Your task to perform on an android device: Open the Calm app, I would like to listen a personalized guided meditation to help me be Calm throughout the day.
Image 0: 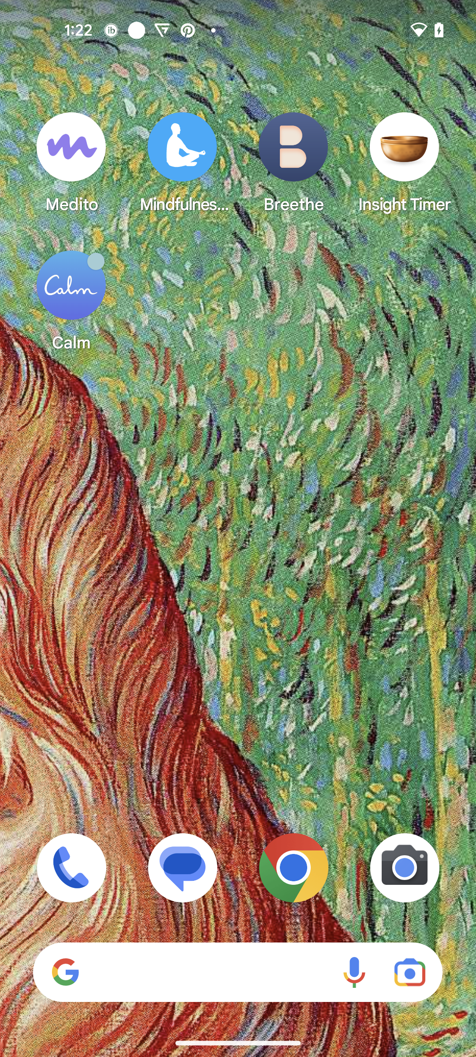
Open the Calm app
Step 0: open app "Calm"
Image 1: 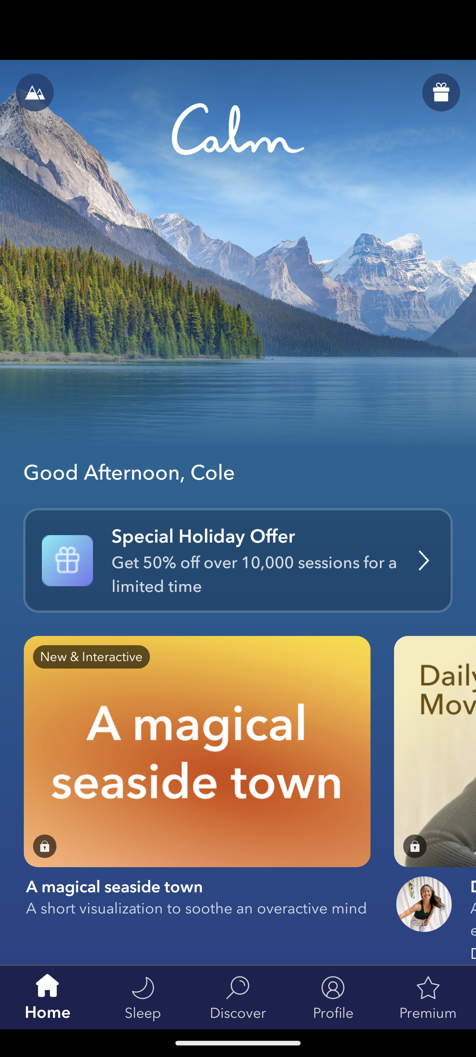
Swipe up
Step 1: scroll down
Image 2: 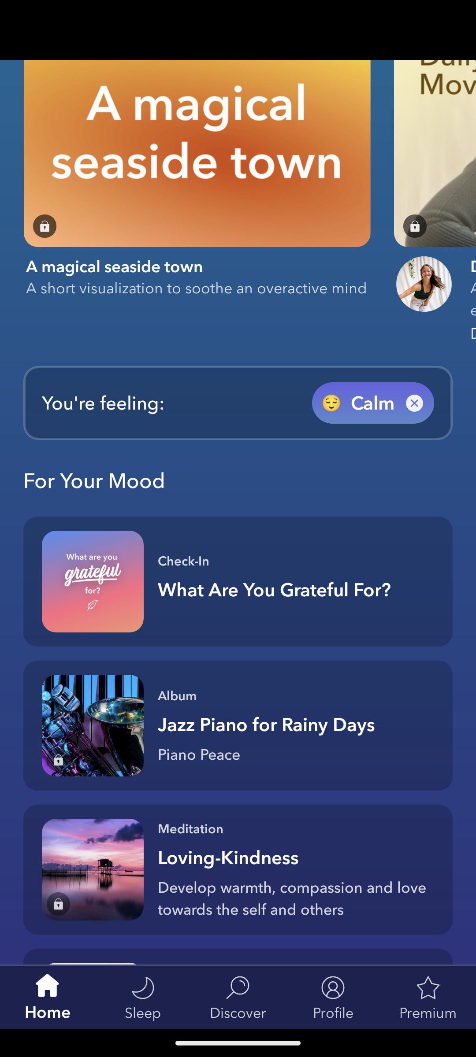
Click on what are you grateful for? option
Step 2: click (296, 590)
Image 3: 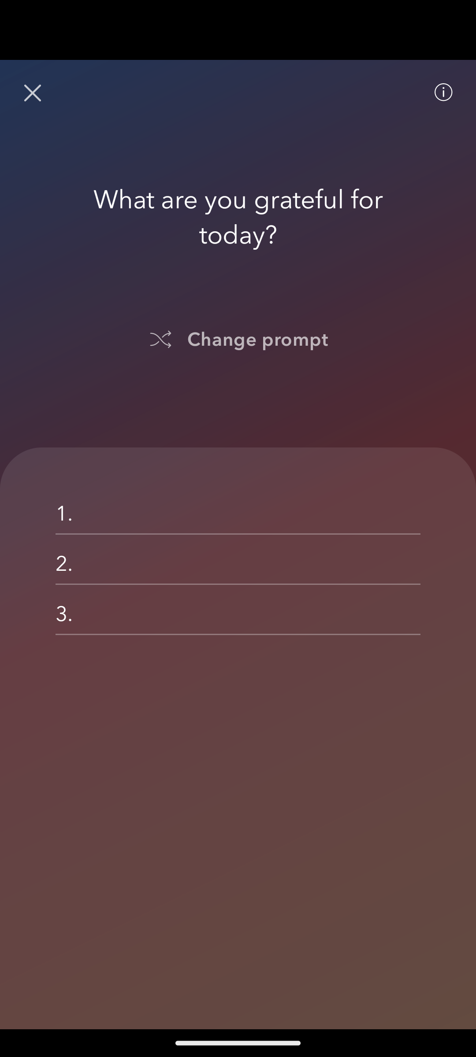
Click on the close icon
Step 3: click (32, 92)
Image 4: 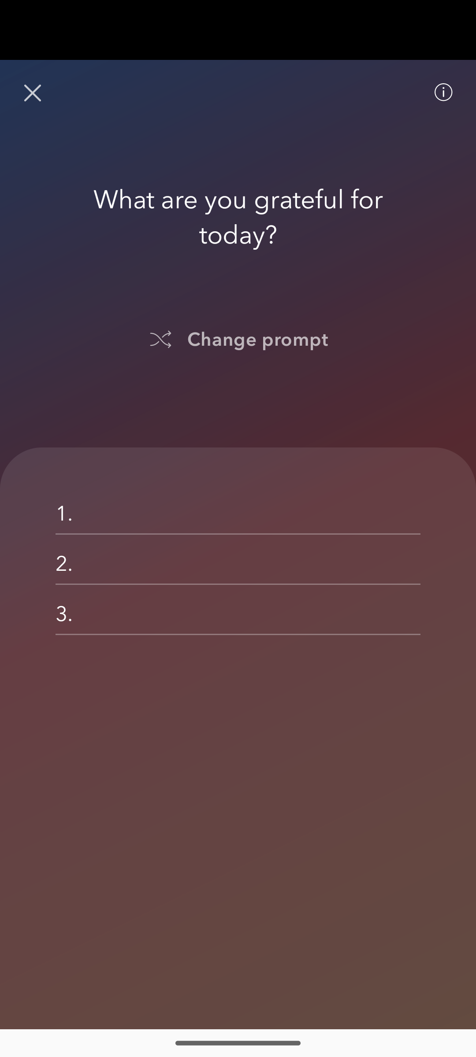
Click on the close icon
Step 4: click (32, 92)
Image 5: 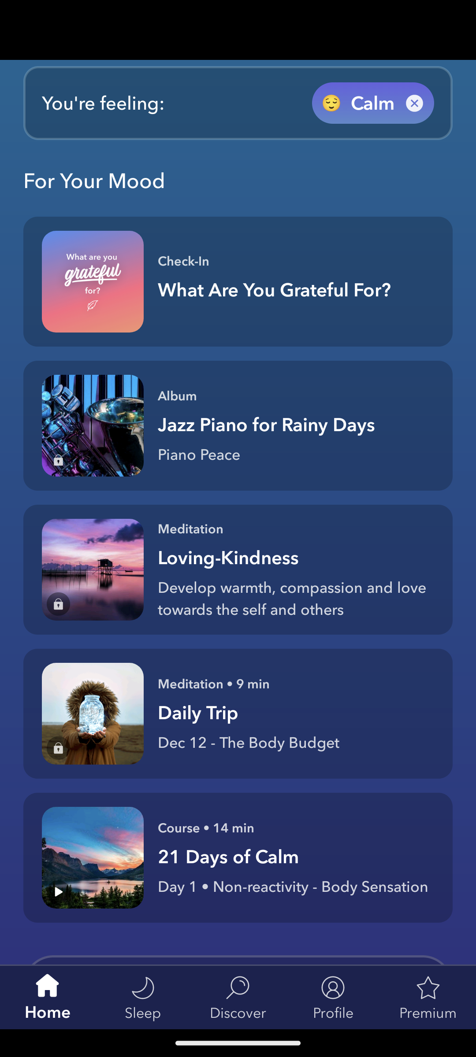
Click on the 21 days of calm option
Step 5: click (241, 843)